Your task to perform on an android device: Go to the Nykaafashion app and search for Duke solid navy blue men's sports shoes at a reasonable price.
Image 0: 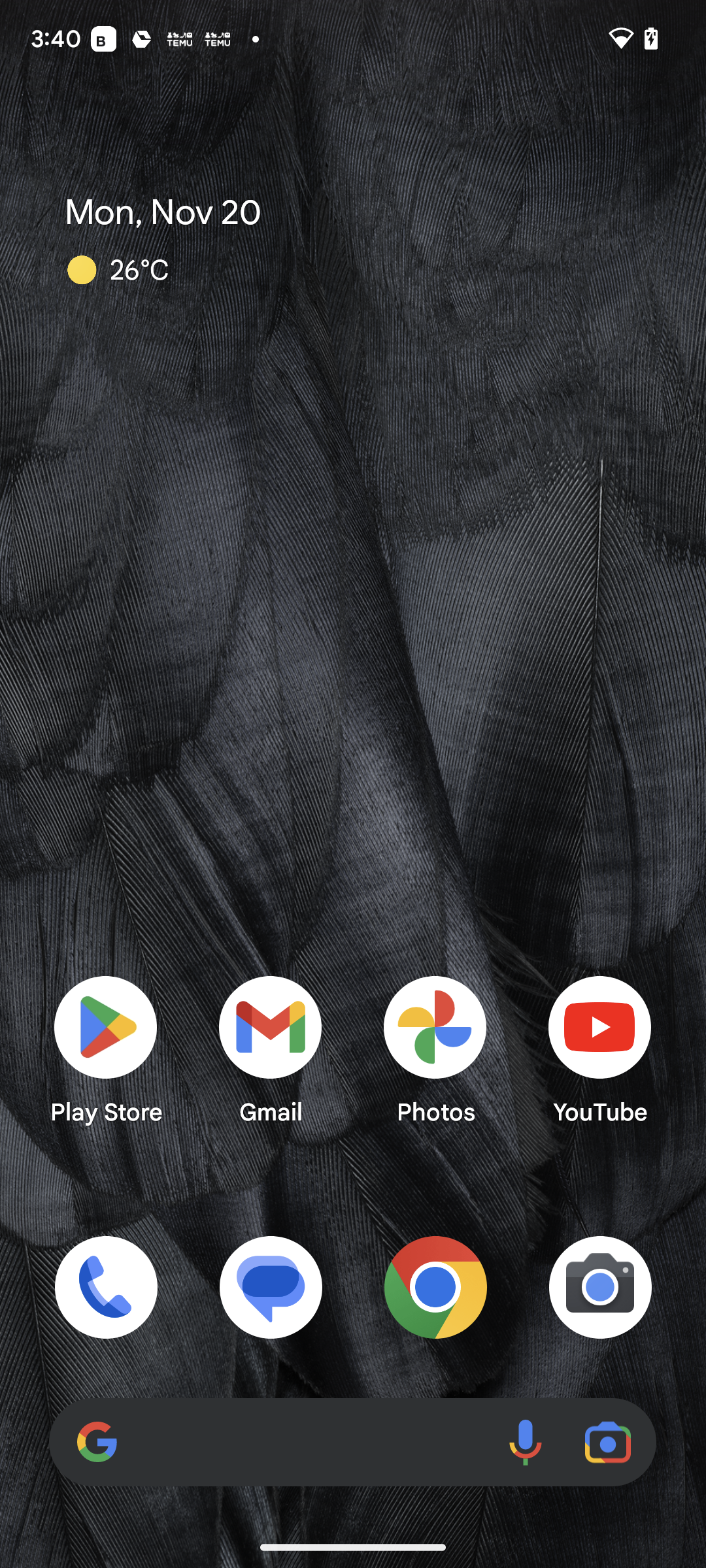
Open the Nykaafashion app.
Step 0: open app "NykaaFashion"
Image 1: 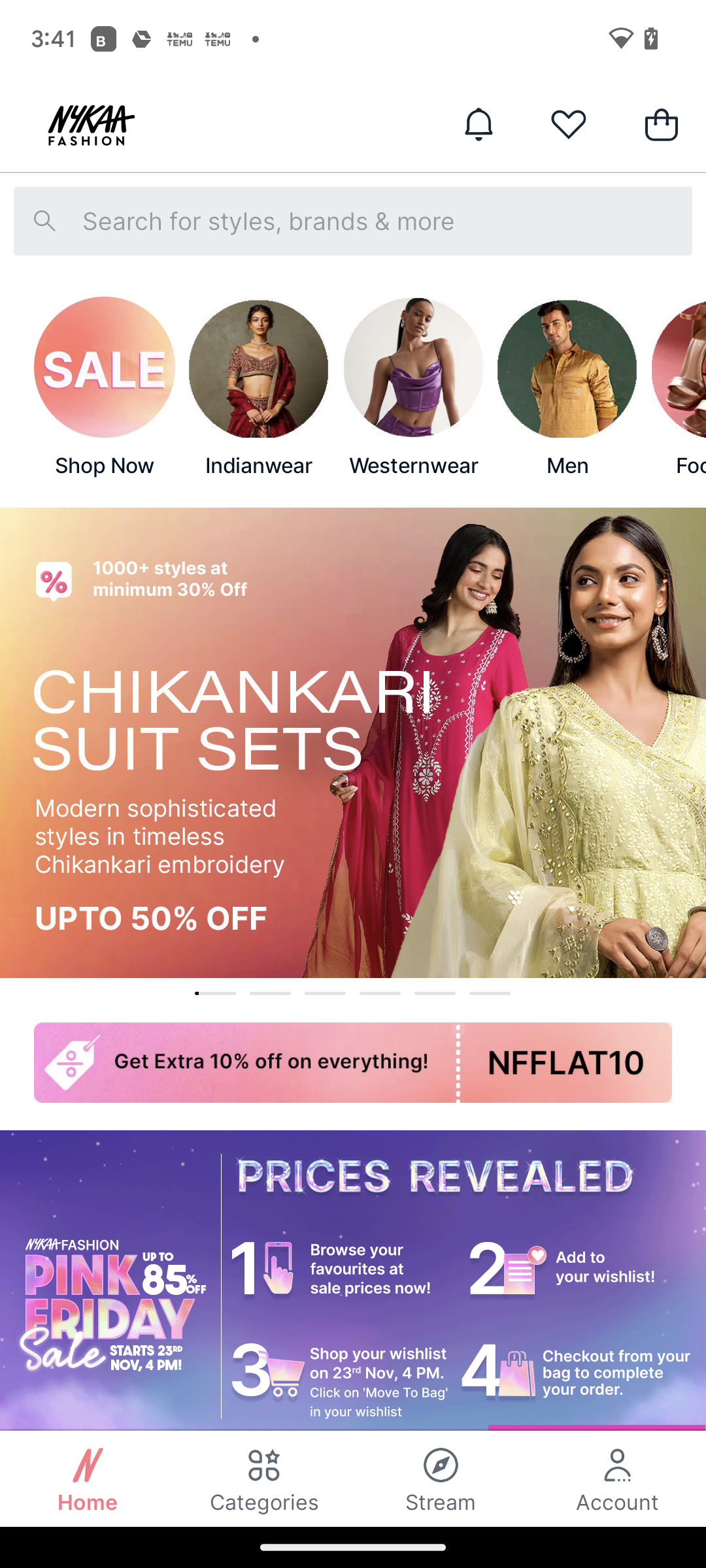
Click on the search bar at the top of the screen
Step 1: click (352, 221)
Image 2: 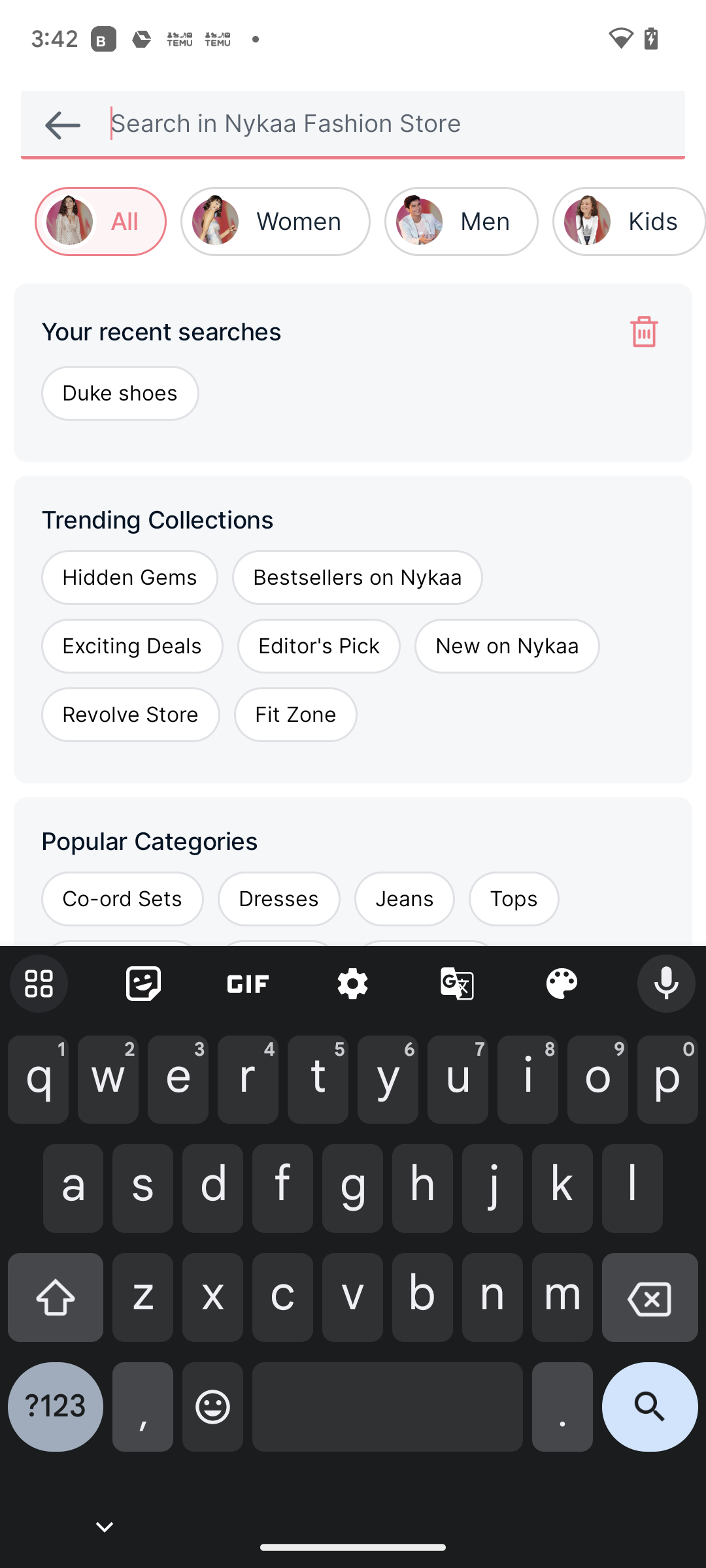
Type Duke shoes in the search bar.
Step 2: type "Duke shoes"
Image 3: 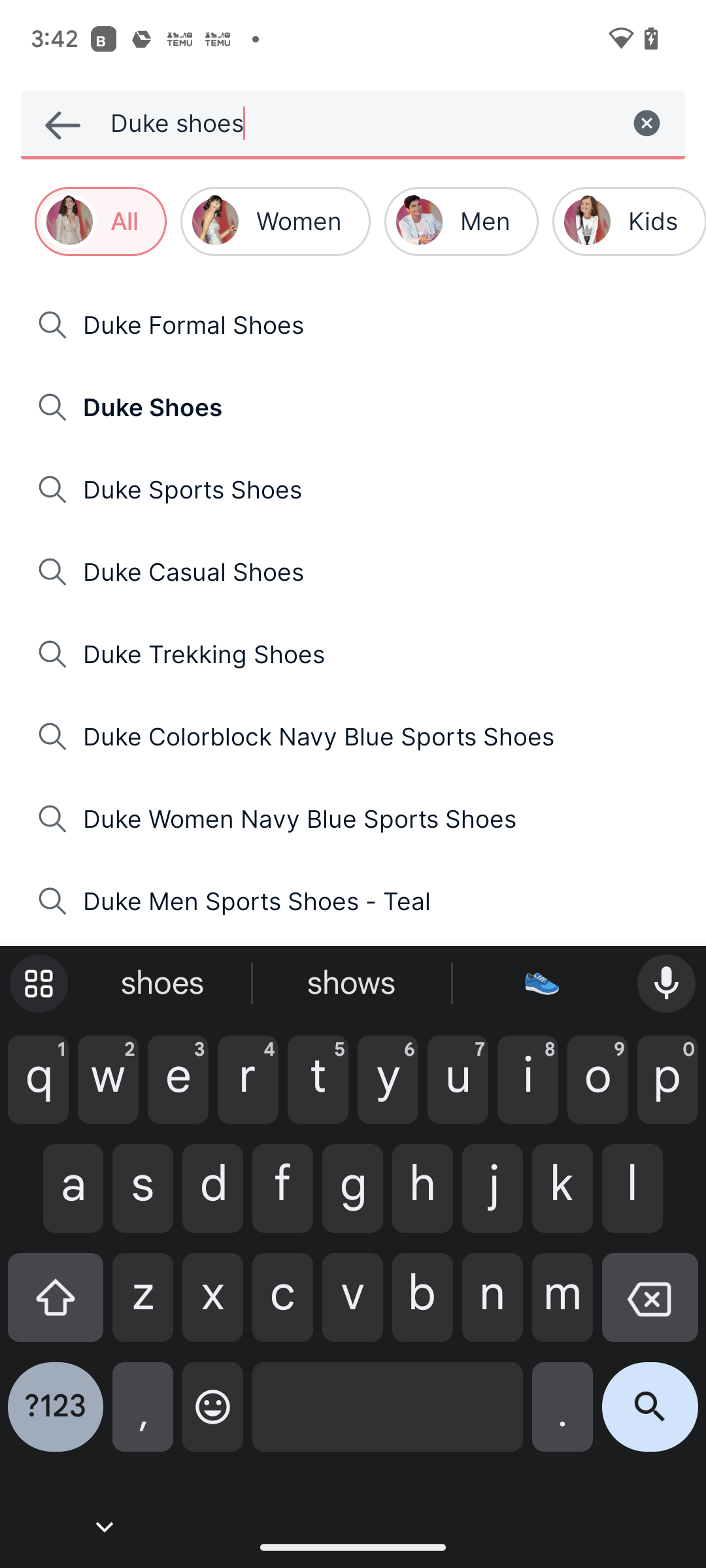
Click on the search icon at the bottom right corner of the screen.
Step 3: click (650, 1417)